Your task to perform on an android device: Export all contacts from the Simple Contacts app to a My Contacts.vcf file.
Image 0: 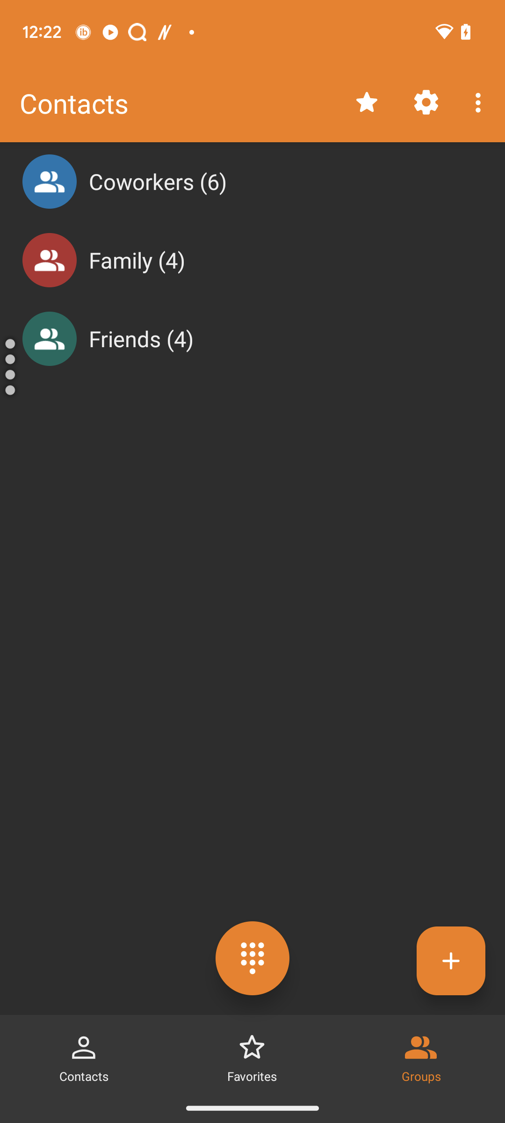
Click on the three dots at the top right corner of the screen.
Step 0: click (480, 102)
Image 1: 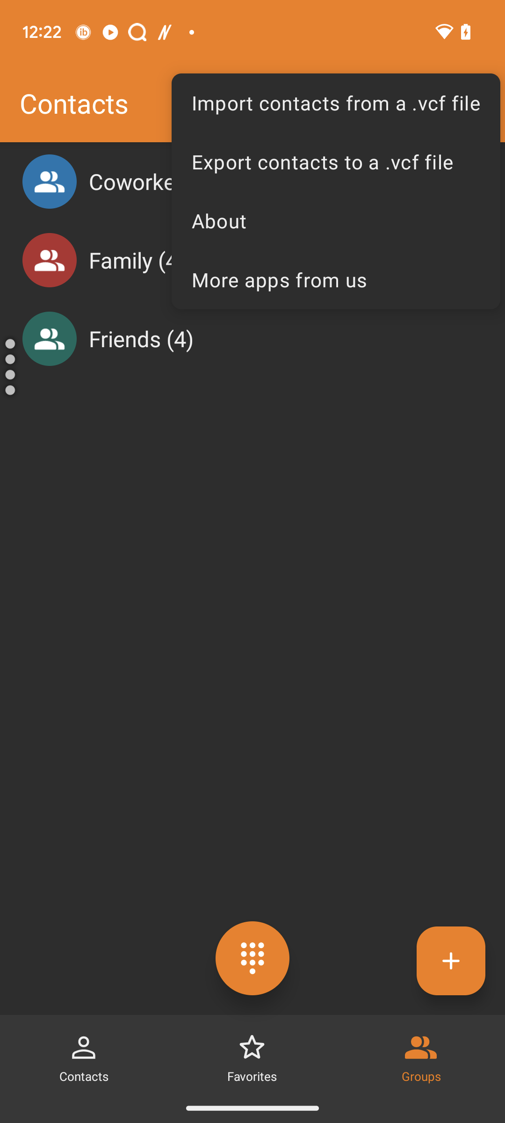
Click on the tab Export Contacts to a.vcf file.
Step 1: click (336, 161)
Image 2: 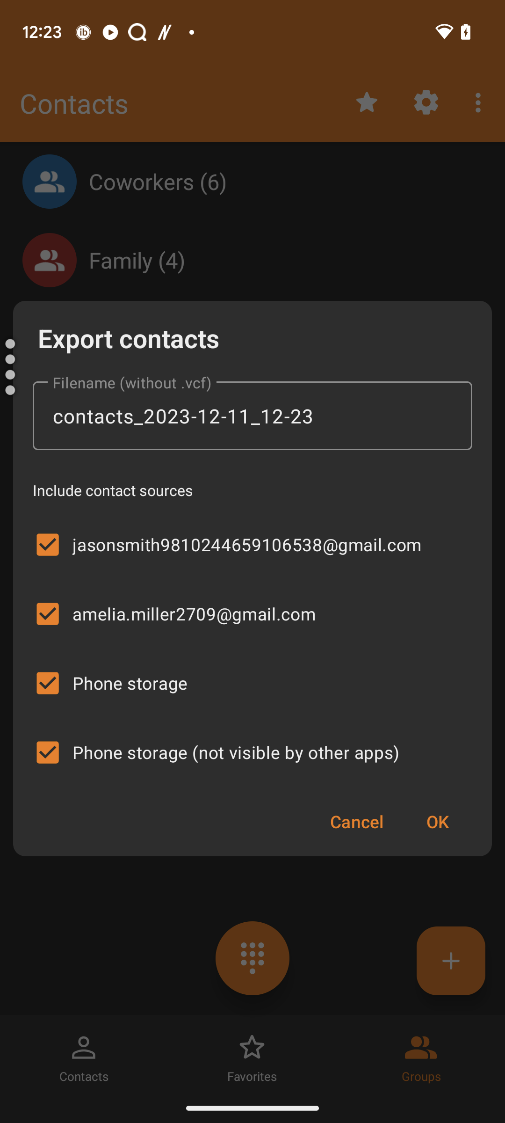
Click on the Input box.
Step 2: click (252, 416)
Image 3: 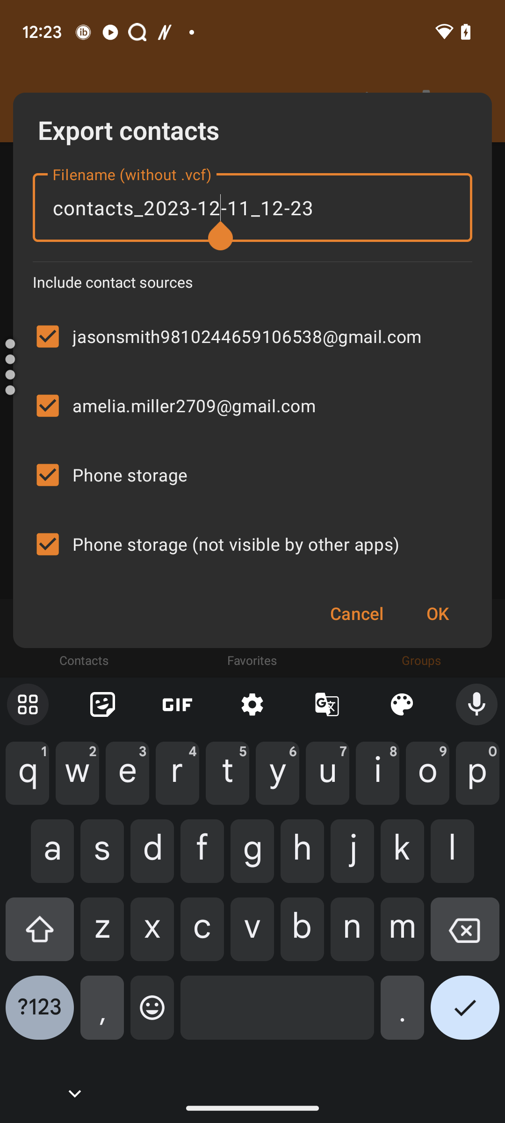
Type My contacts in the input box.
Step 3: type "My contacts"
Image 4: 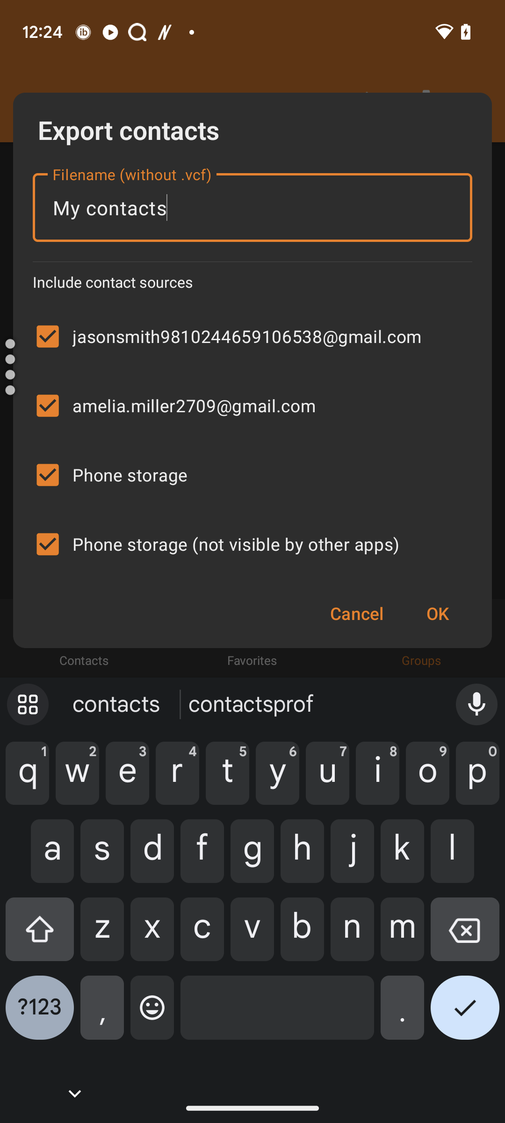
Click on the ok button
Step 4: click (437, 613)
Image 5: 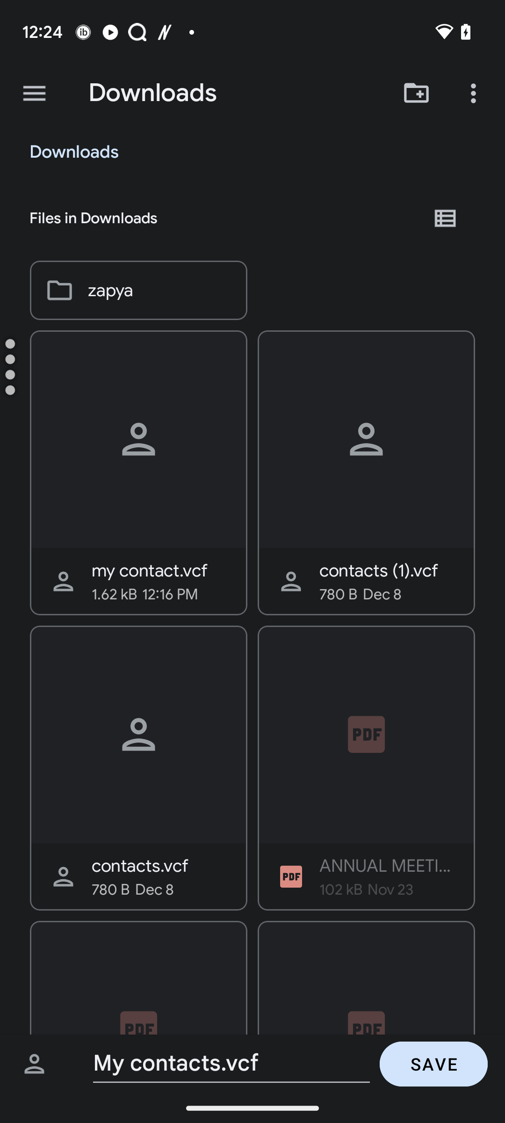
Click on the Save button at the bottom right corner of the screen.
Step 5: click (433, 1064)